Your task to perform on an android device: I want to mail my friend so let's compose a new e-mail.
Image 0: 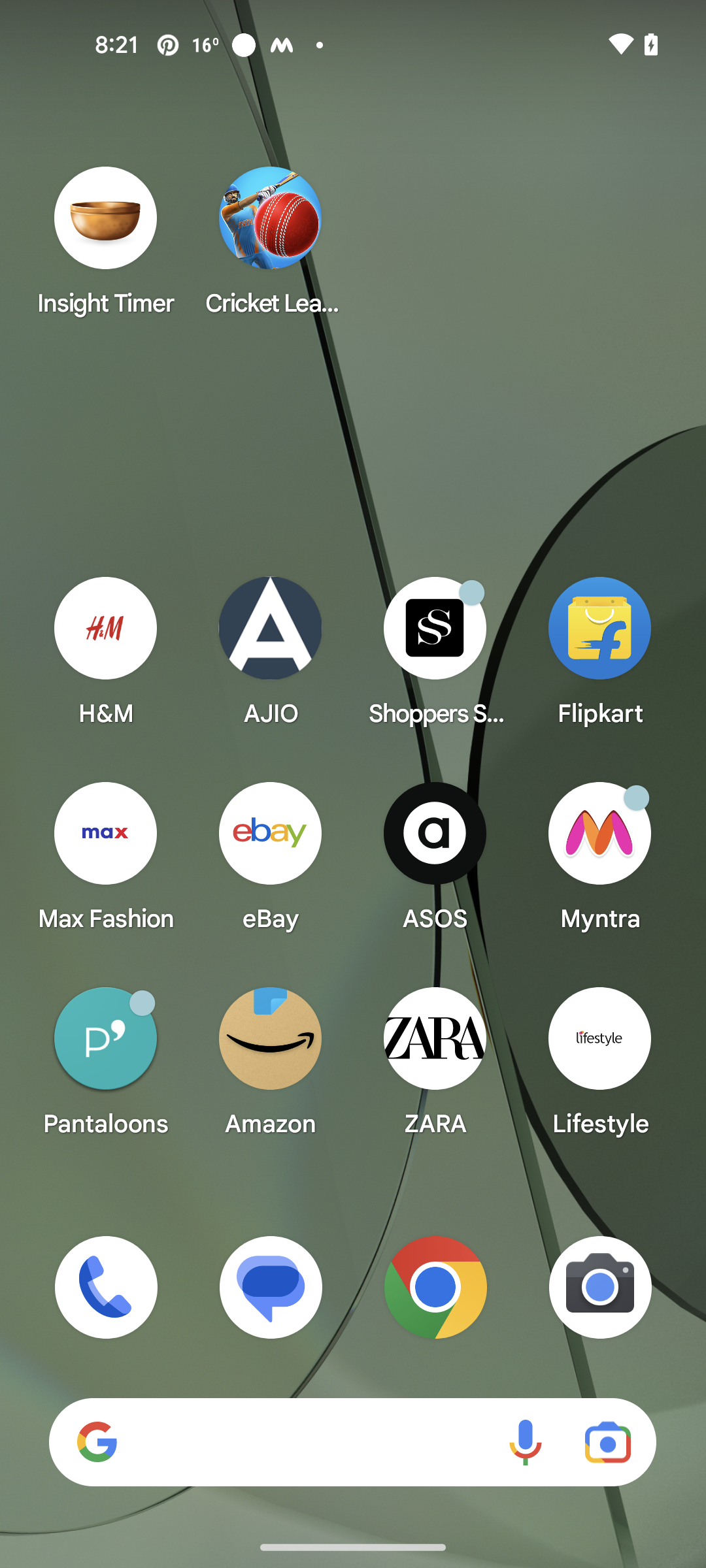
Open the gmail app.
Step 0: open app "Gmail"
Image 1: 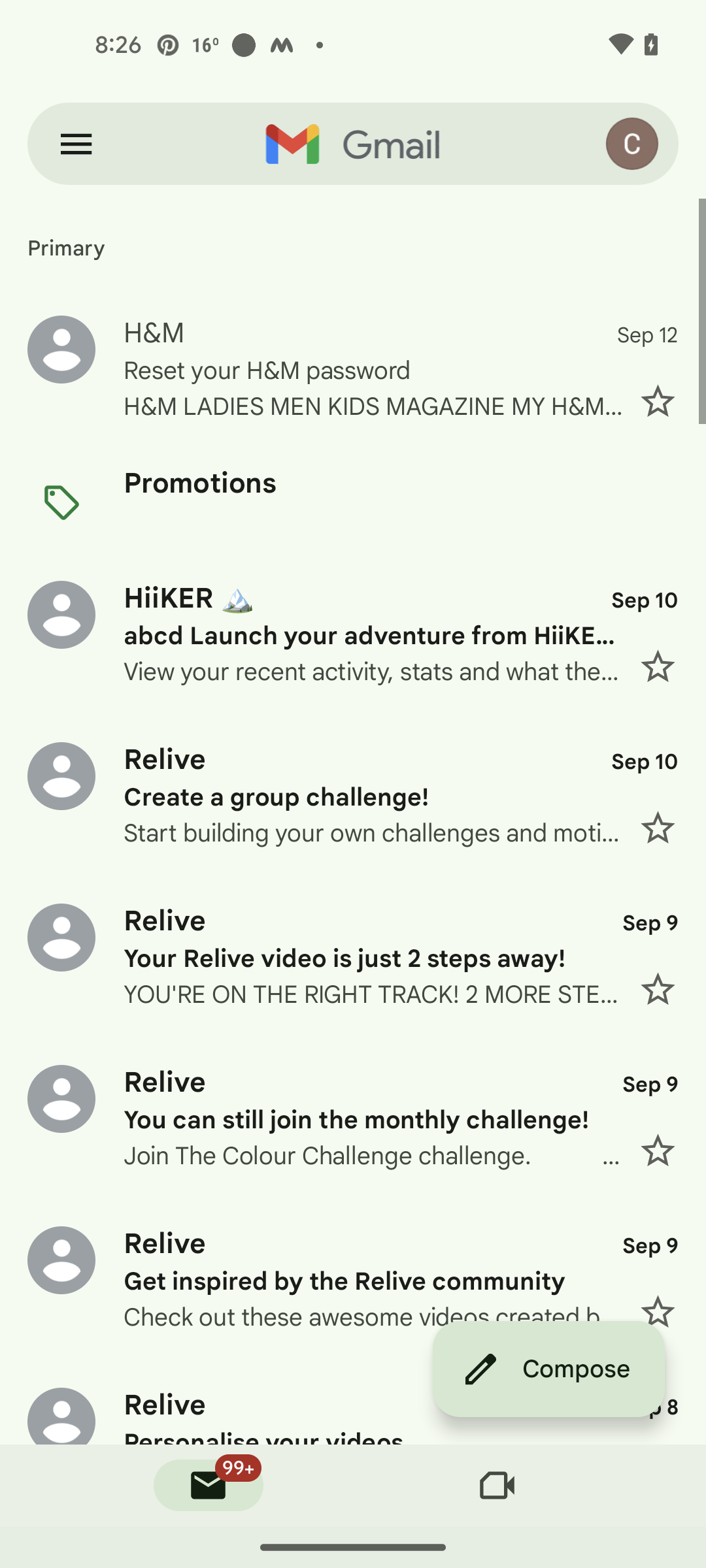
Click on compose button on the bottom left side of the screen.
Step 1: click (548, 1369)